Your task to perform on an android device: To ensure that the Stanley 12 pcs CRv steel Combination Spanner set, 70-964E is a higher-quality item, I wish to read reviews on the moglix app.
Image 0: 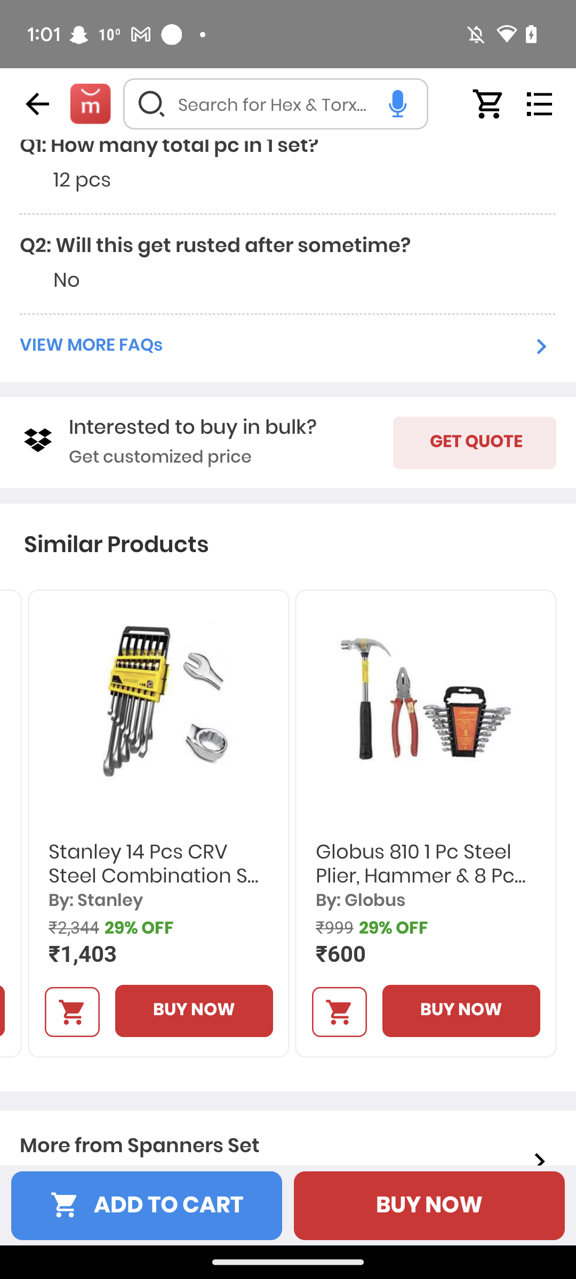
Swipe down to see reviews
Step 0: scroll up
Image 1: 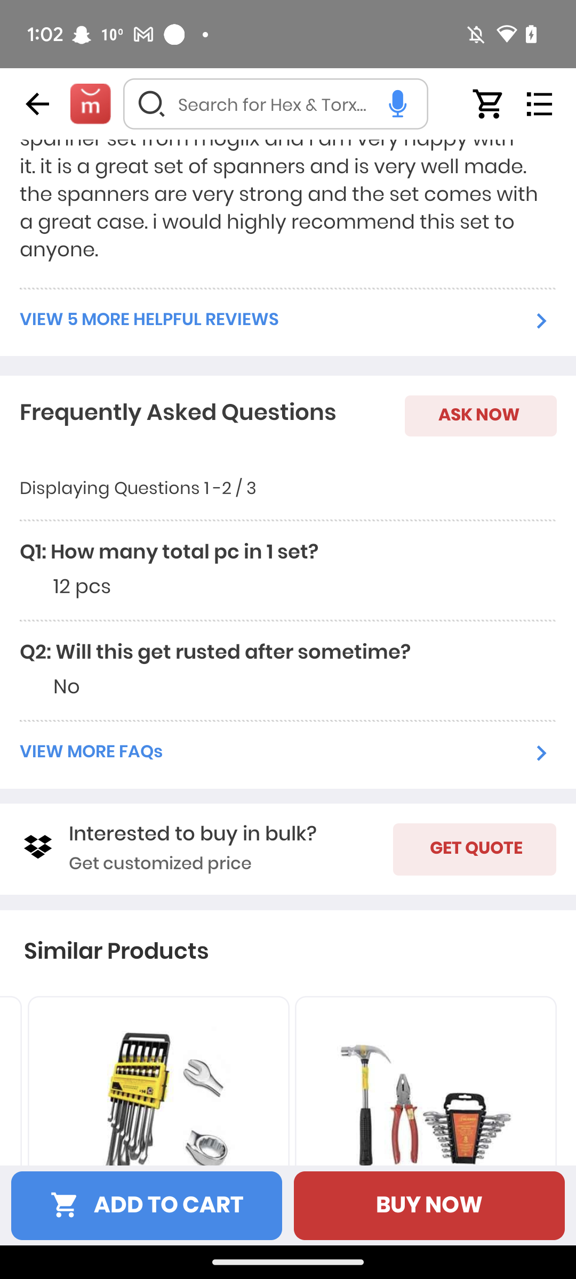
Swipe down to see reviews
Step 1: scroll up
Image 2: 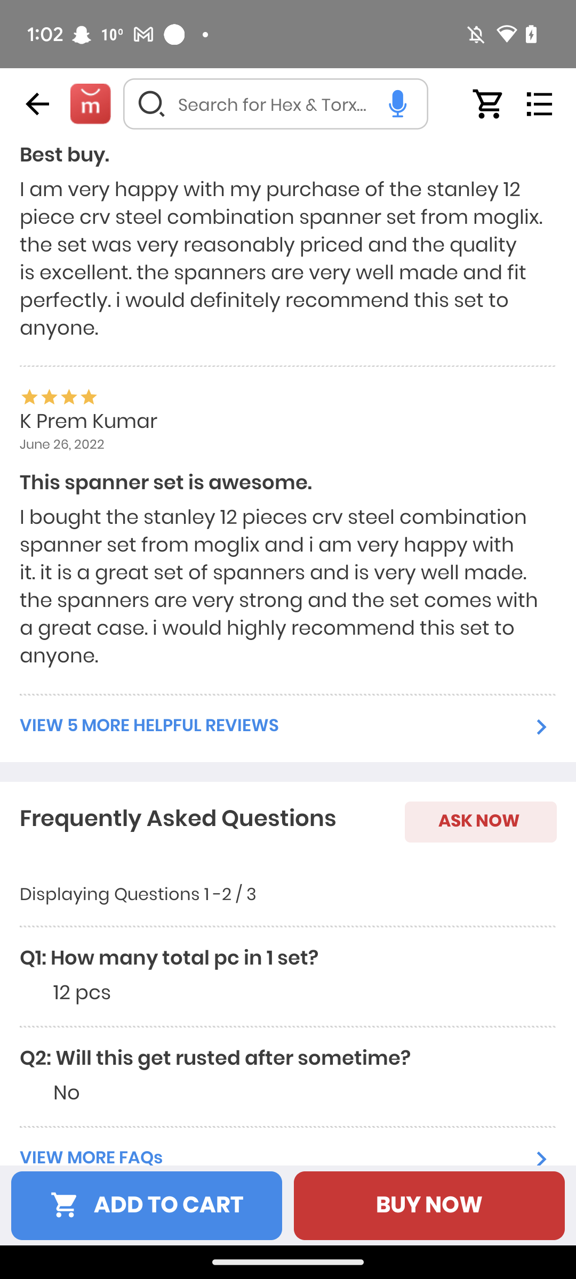
Swipe down to see reviews
Step 2: scroll up
Image 3: 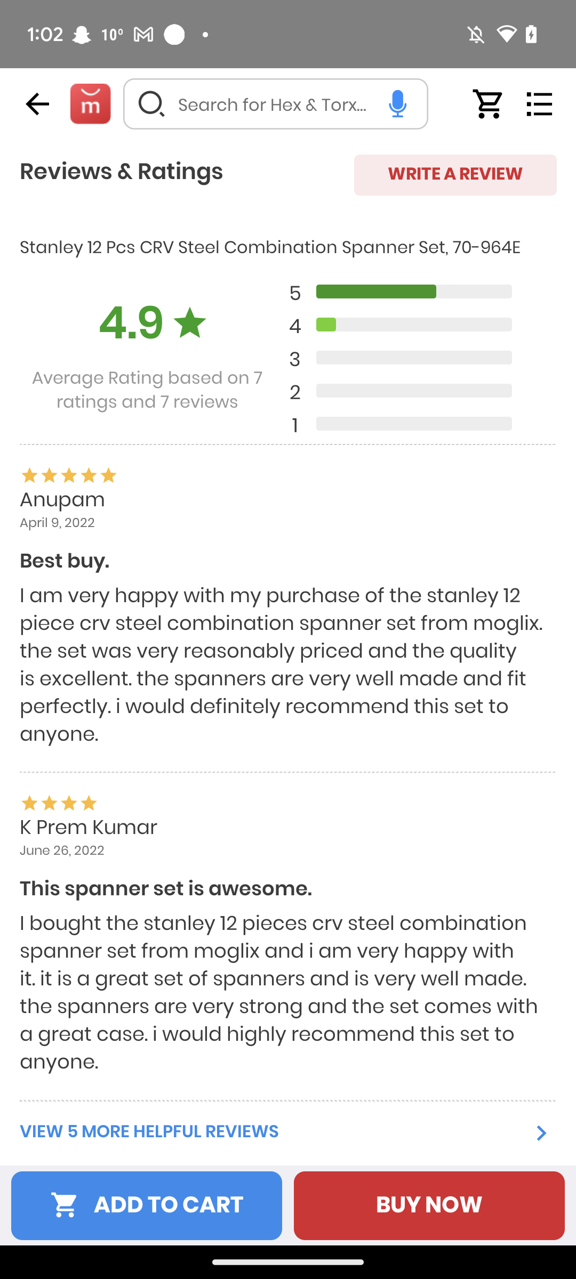
Click on view 5 more helpful reviwes
Step 3: click (151, 1132)
Image 4: 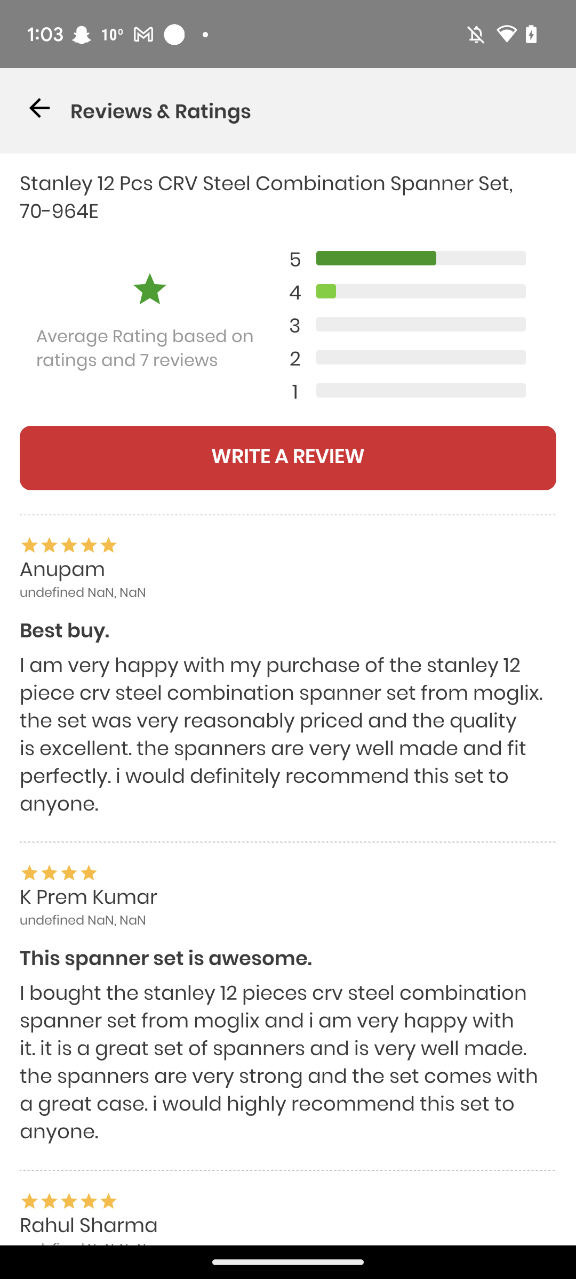
Swipe up
Step 4: scroll down
Image 5: 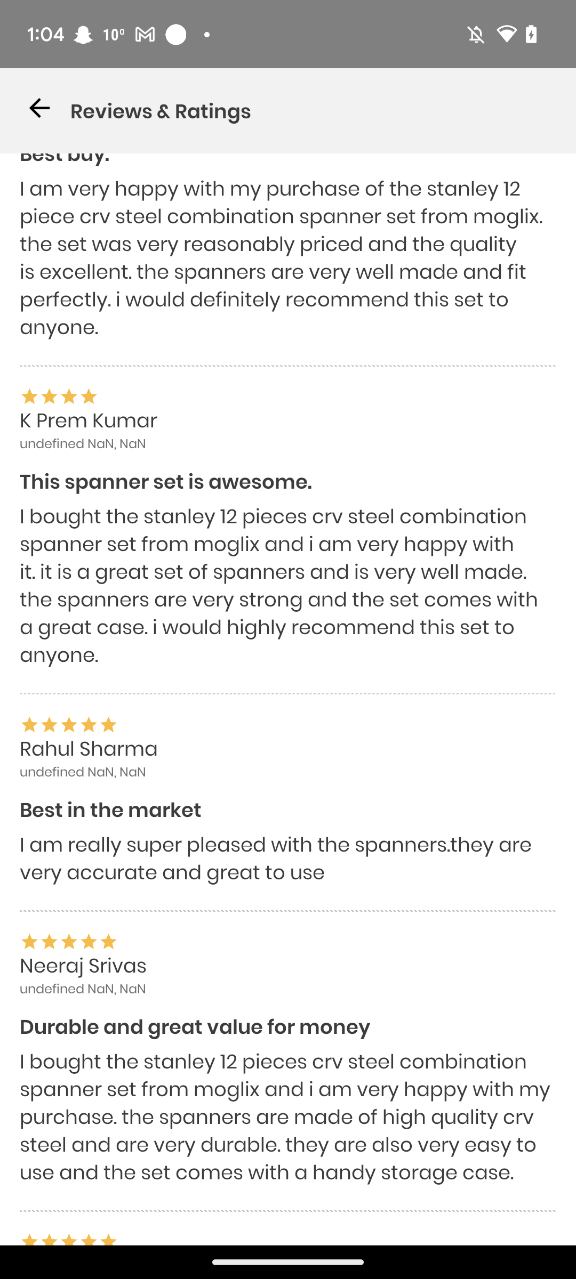
Swipe up
Step 5: scroll down